Your task to perform on an android device: On the Adidas app Save the adidas Original jeans in black to my wishlist.
Image 0: 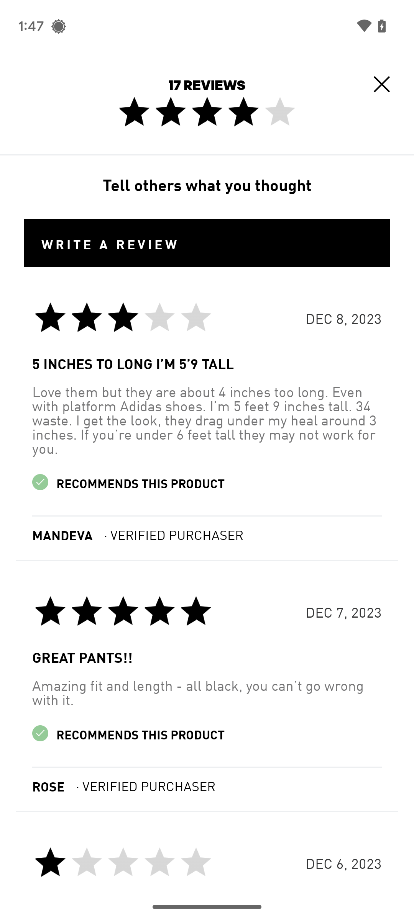
Click on the cross icon at the top-right of the screen.
Step 0: click (381, 84)
Image 1: 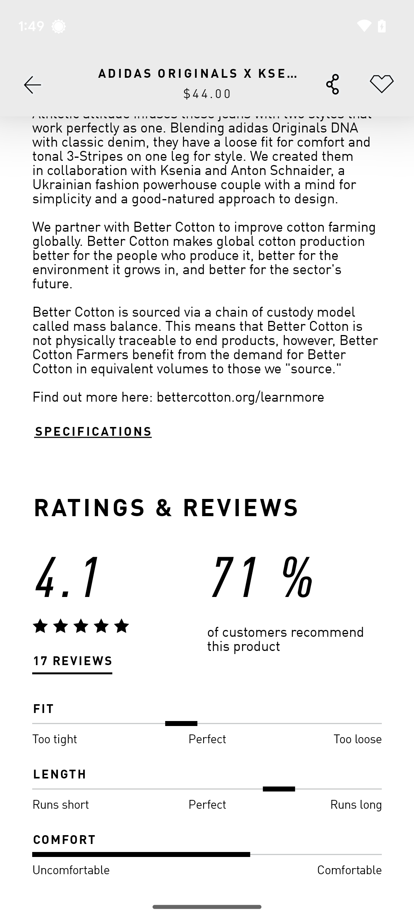
Click on the heart icon at the top-right of the screen.
Step 1: click (381, 84)